Your task to perform on an android device: I want a nap of 10 min , snooze the 6:17 pm alarm for the same in the clock app.
Image 0: 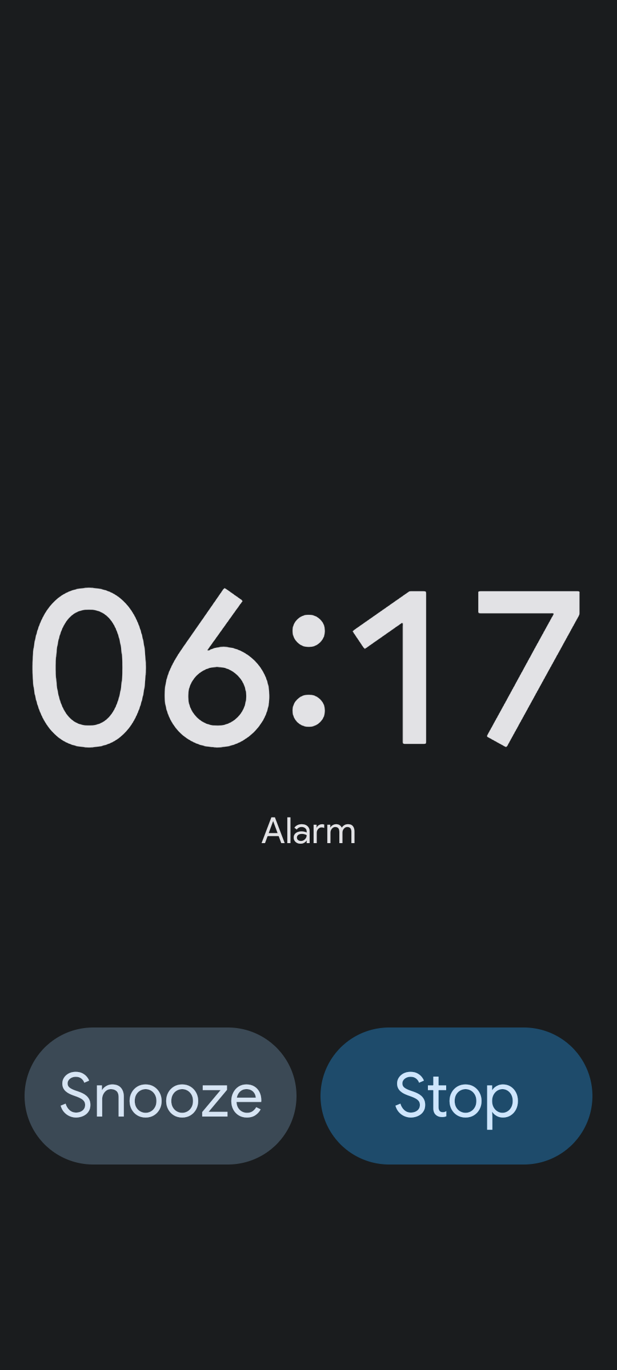
Click on the snooze button
Step 0: click (161, 1096)